Your task to perform on an android device: I want to look up the specifications  of the Tiffany style stained glass on the Etsy app since my mother inadvertently cracked my window glass and I need to replace the stained glass.
Image 0: 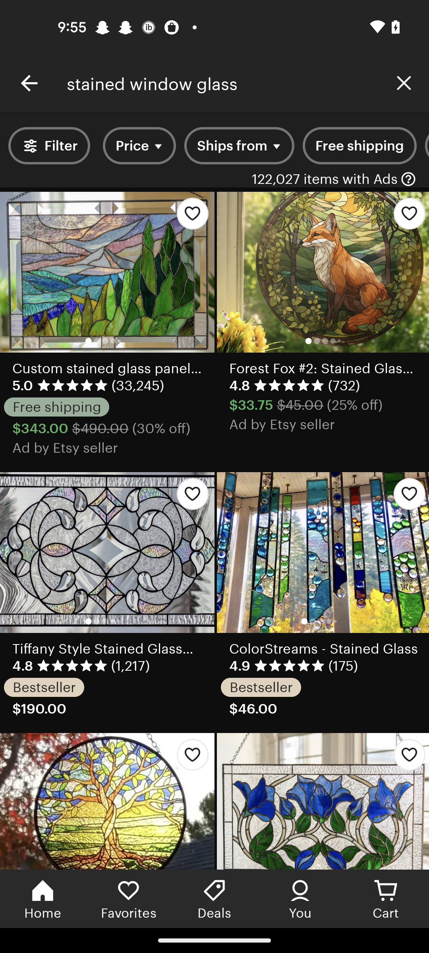
Click on the Tiffany style stained glass
Step 0: click (107, 552)
Image 1: 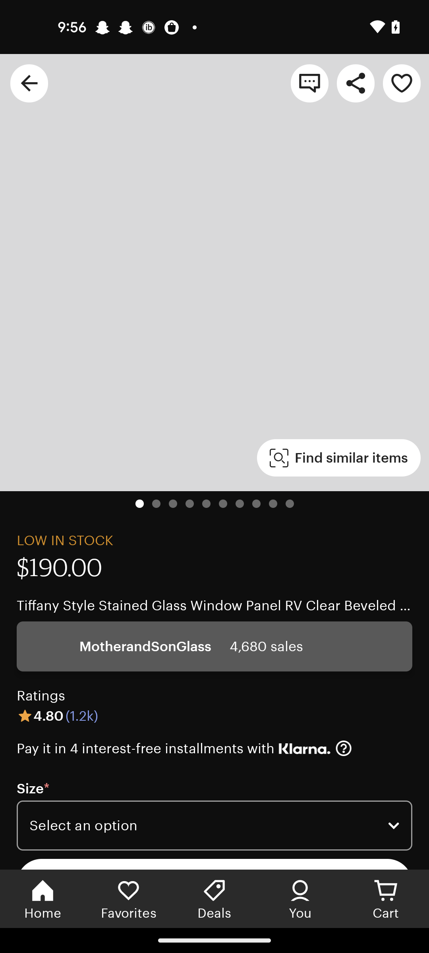
Click on the Tiffany style stained glass
Step 1: wait
Image 2: 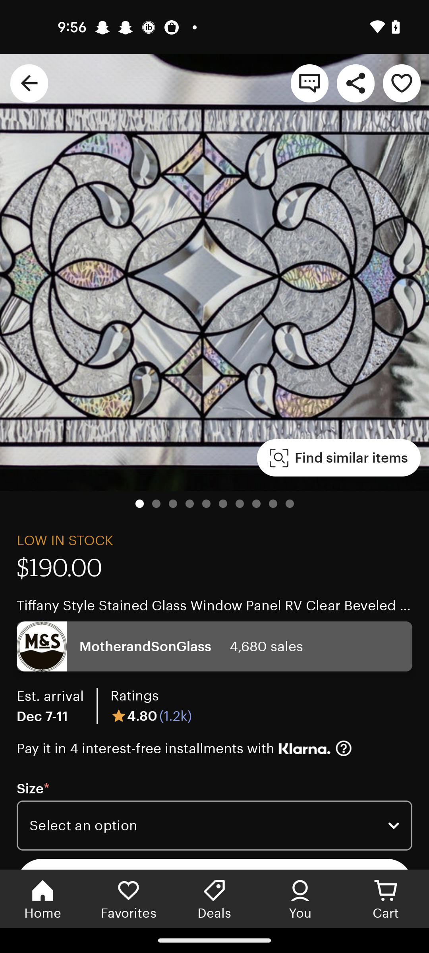
Swipe up to view the product
Step 2: scroll down